Your task to perform on an android device: Read the reviews of the Wireless Earphones and Wireless 5.3 Headphones in the Temu app.
Image 0: 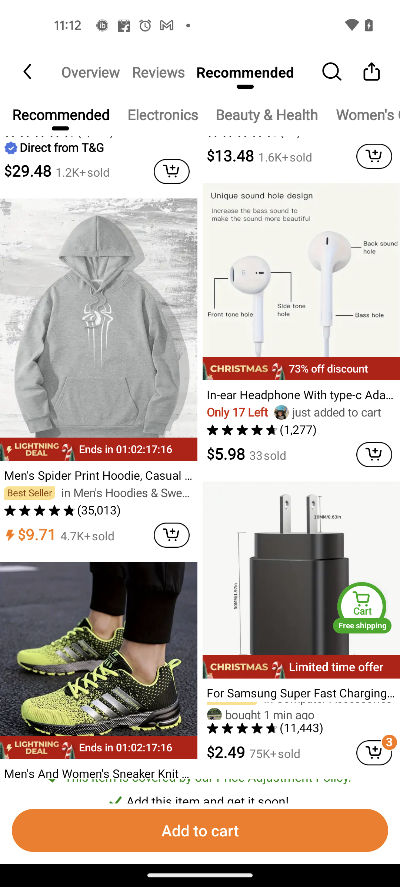
Click on the Reviews button at the top of the screen
Step 0: click (158, 72)
Image 1: 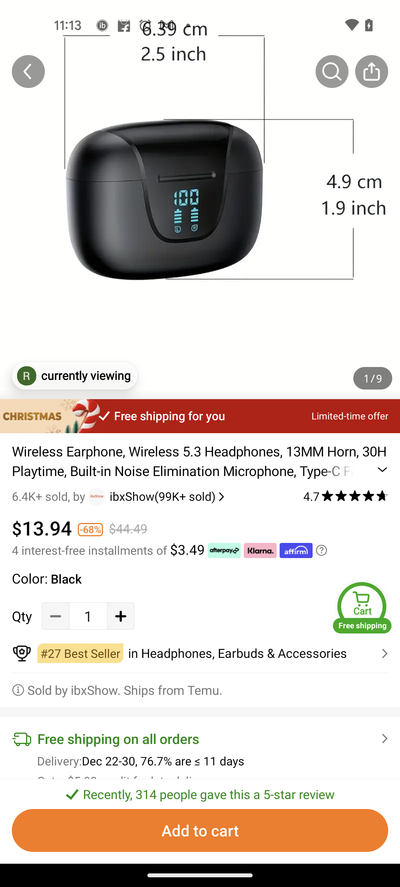
Swipe up for the reviews
Step 1: scroll down